Your task to perform on an android device: I need to share the report.pdf with my friend. Search report.pdf in the TeraBox app.
Image 0: 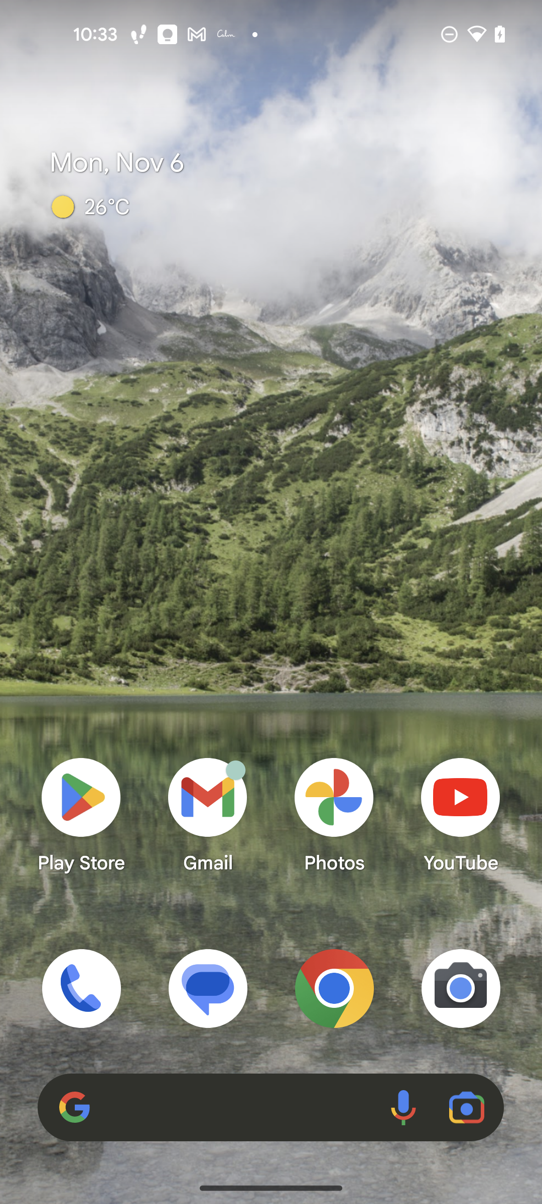
Open the TeraBox app
Step 0: open app "TeraBox"
Image 1: 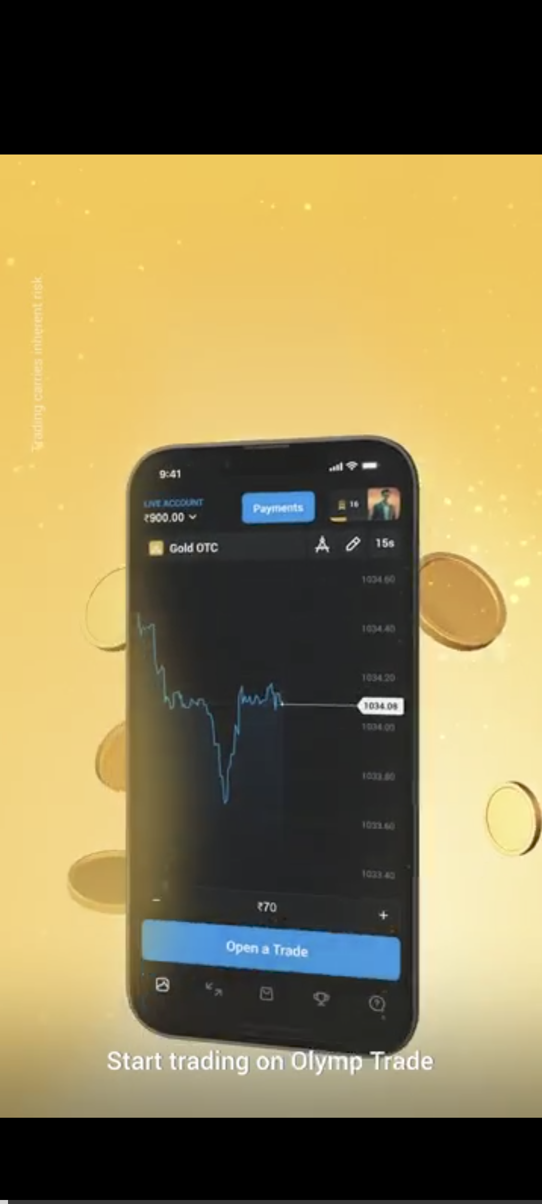
Open the TeraBox app
Step 1: wait
Image 2: 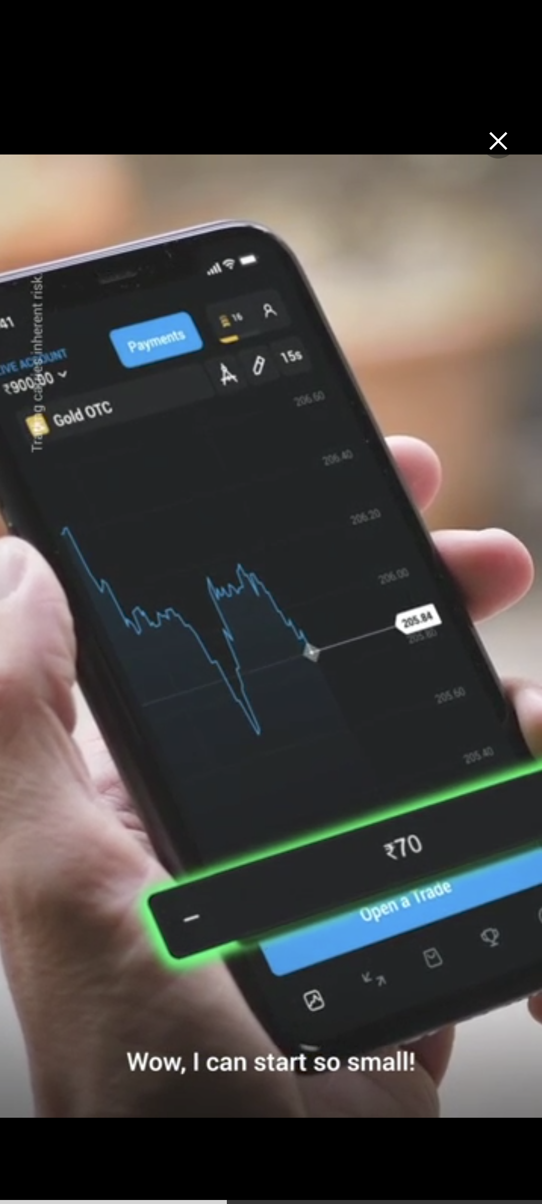
Click on the close icon at the top right of the screen
Step 2: click (271, 636)
Image 3: 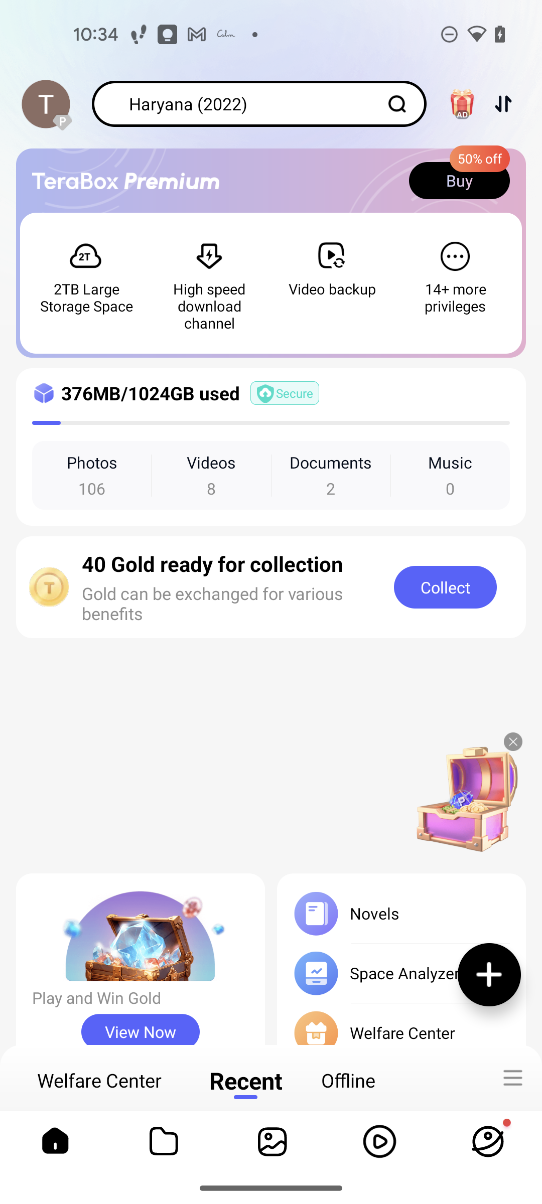
Click on the search bar at the top of the screen
Step 3: click (188, 103)
Image 4: 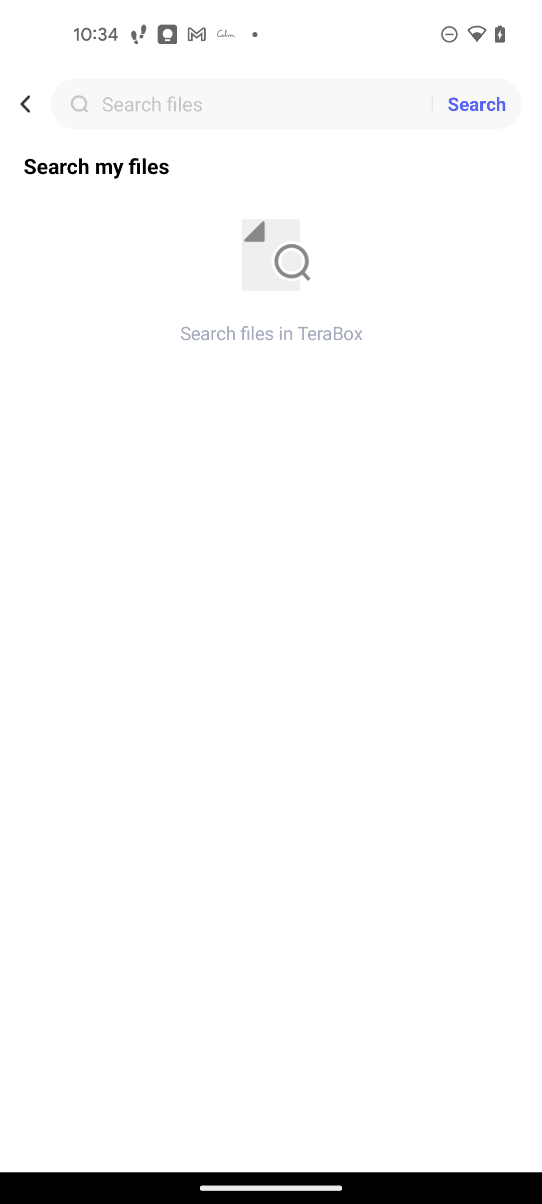
Click on the search text box at the top of the screen
Step 4: click (266, 103)